Your task to perform on an android device: Share the ABC recorded file with Cerebra Research at dbwscratch.test.id4@gmail.com via gmail in the Voice Recorder app.
Image 0: 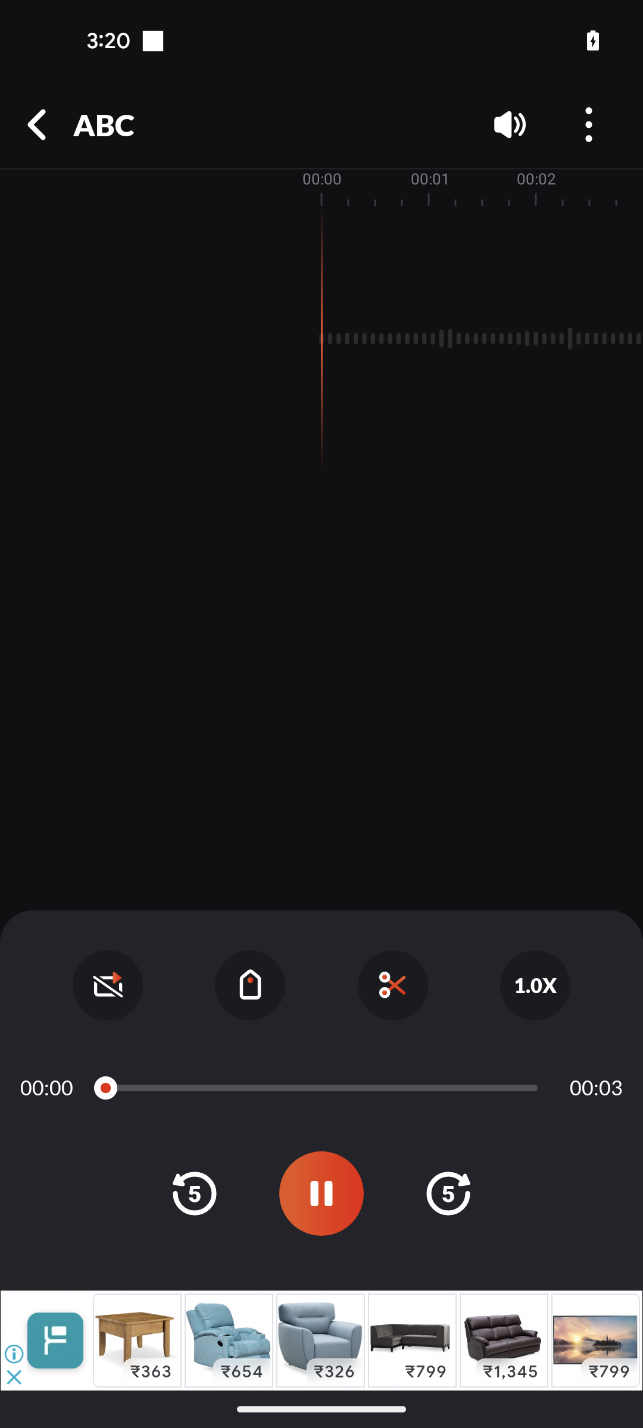
Click on the three dots at the top right corner of the screen
Step 0: click (585, 124)
Image 1: 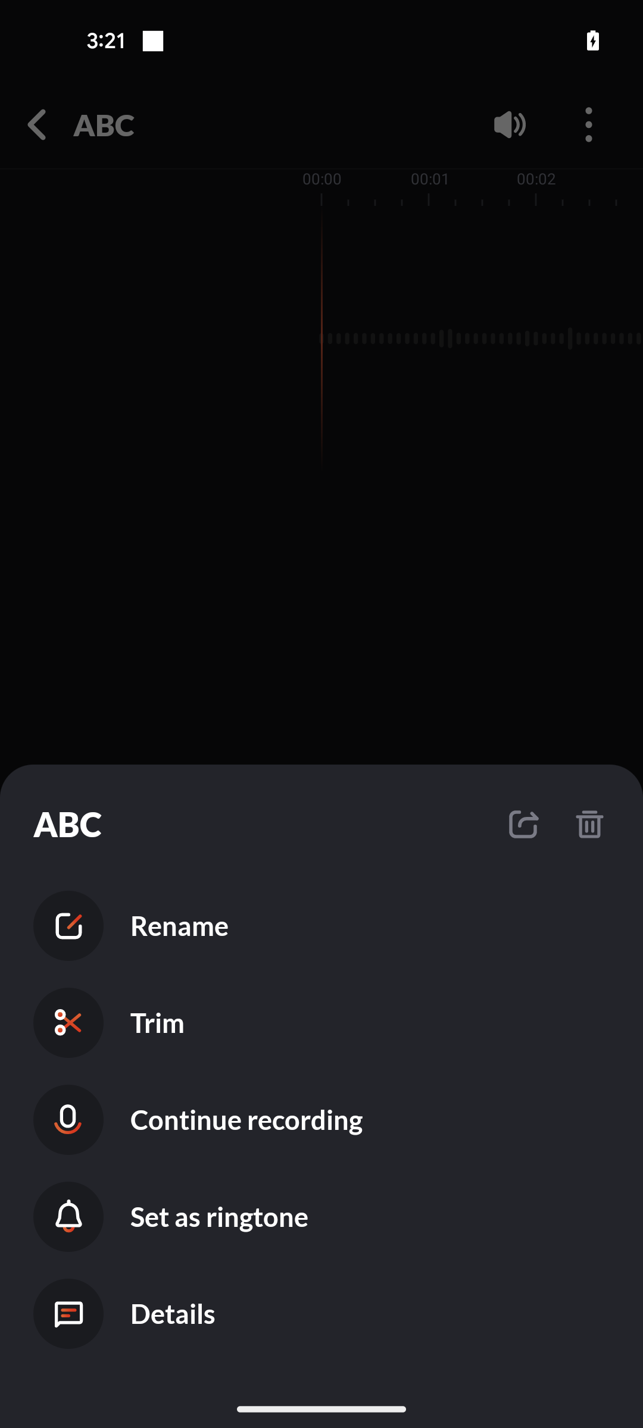
Click on the Share icon
Step 1: click (522, 824)
Image 2: 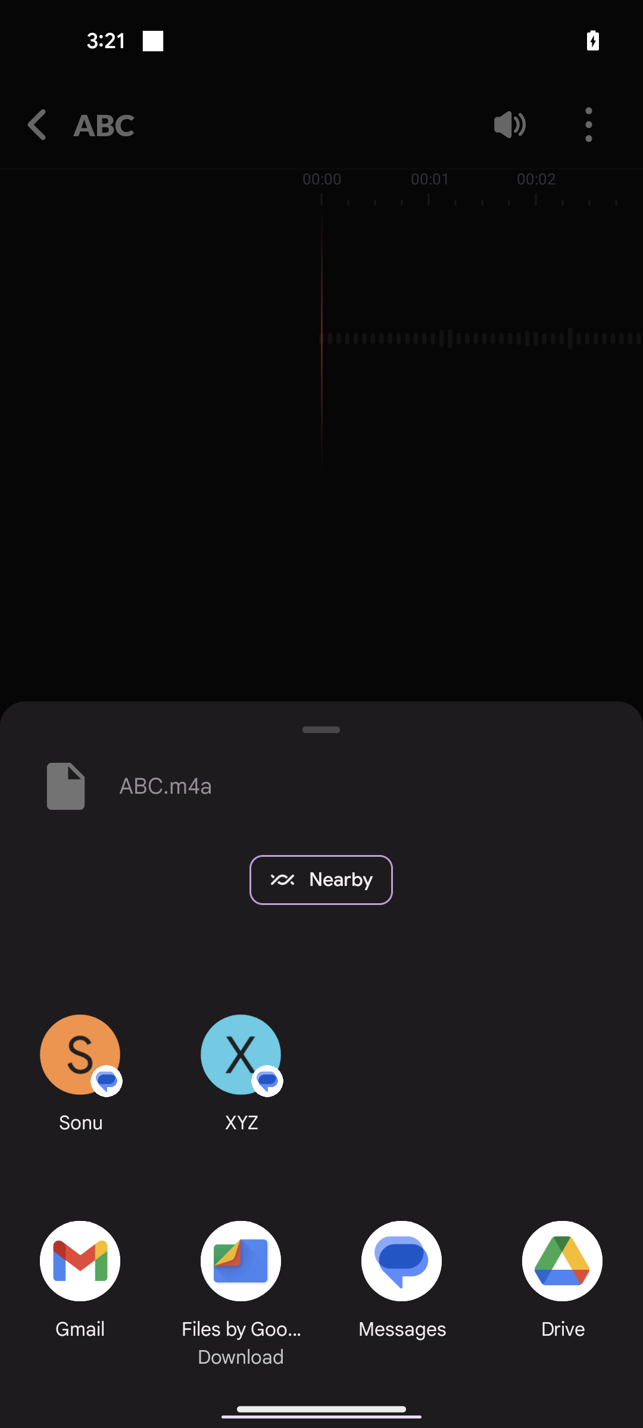
Click on the Gmail
Step 2: click (83, 1276)
Image 3: 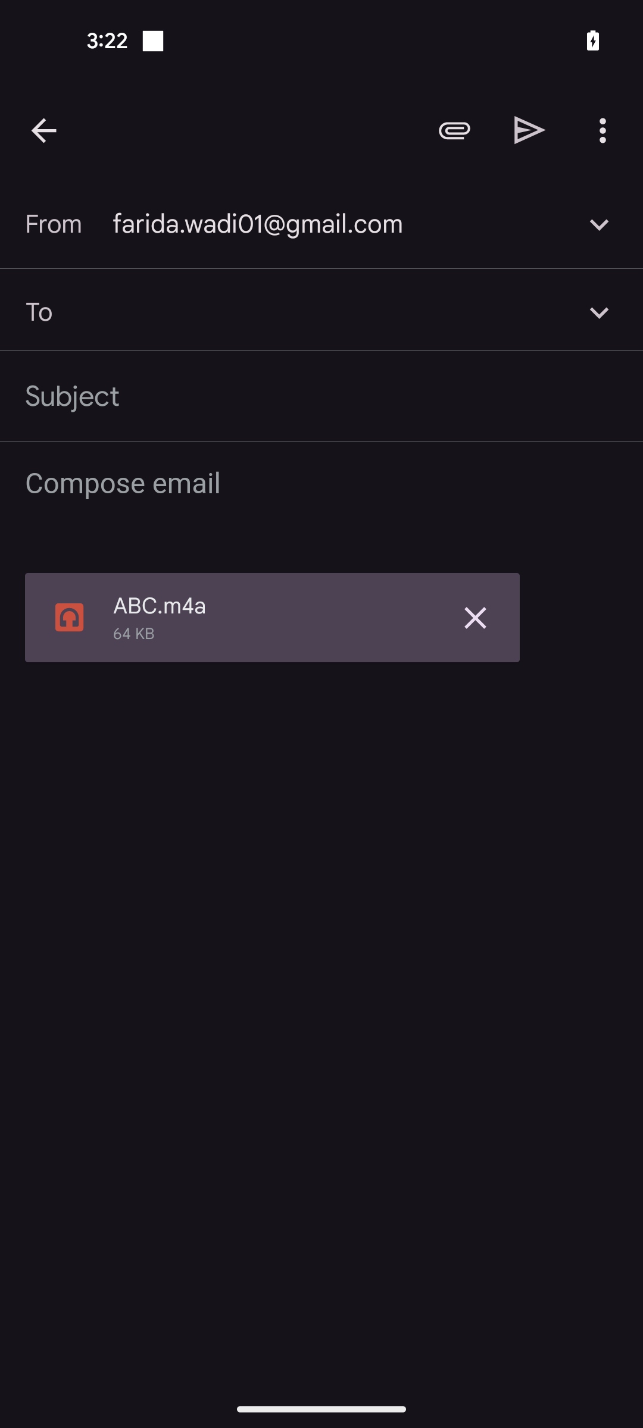
Type dbwscratch.test.id4@gmail.com
Step 3: type "dbwscratch.test.id4@gmail.com"
Image 4: 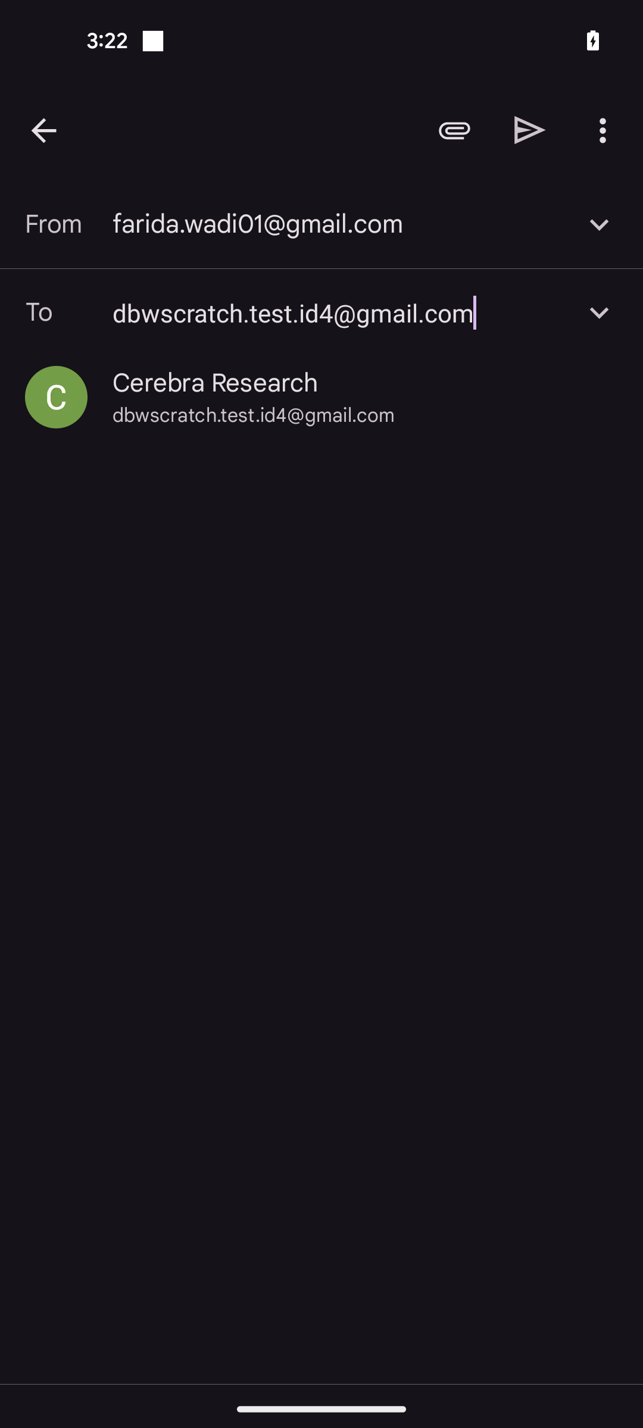
Click on the Cerebra Research id
Step 4: click (215, 383)
Image 5: 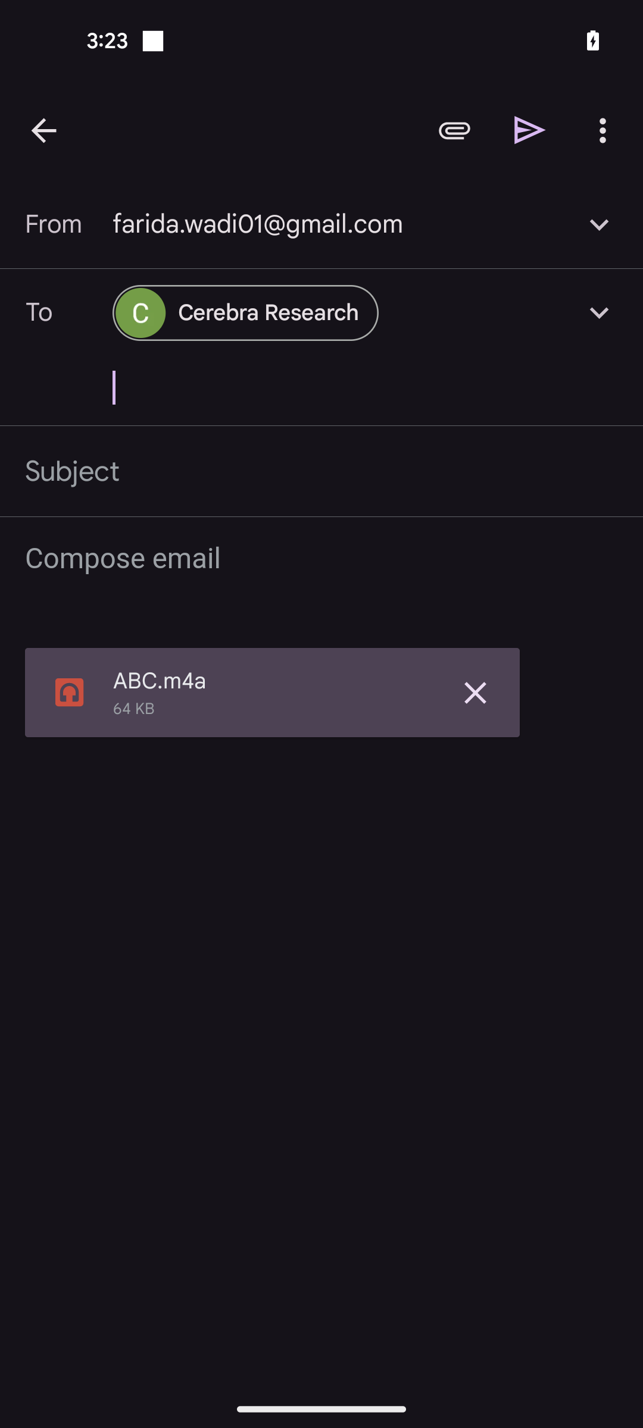
Click on the Send icon
Step 5: click (530, 130)